Your task to perform on an android device: I would like to use the Plantum app to monitor the progress of my Zz plant in my garden.
Image 0: 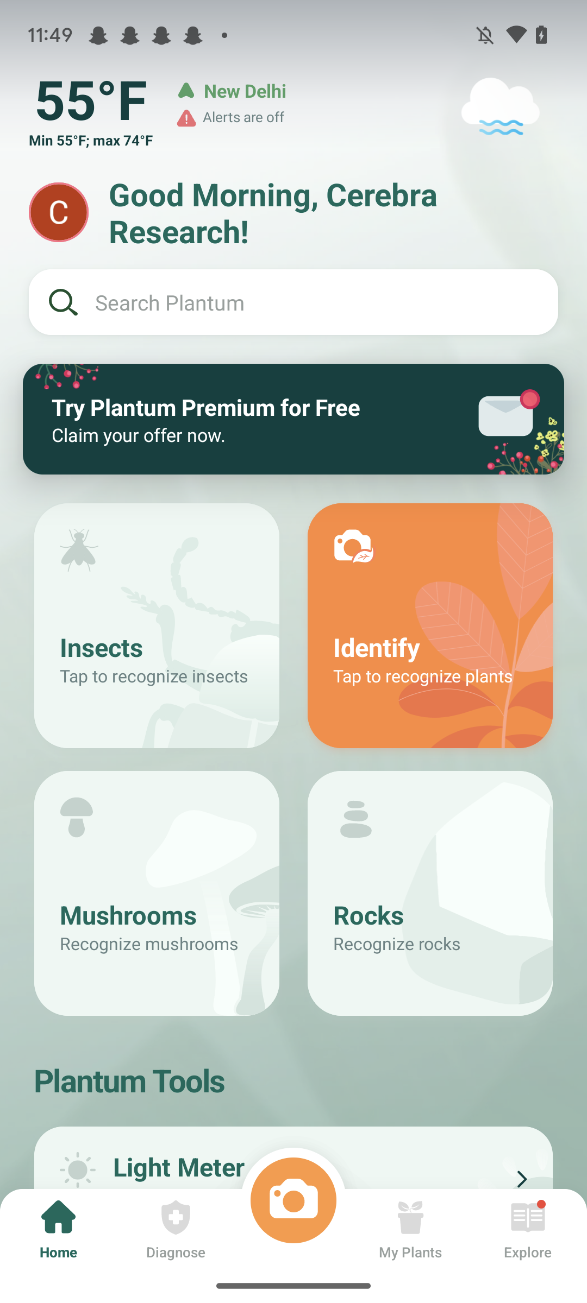
Click on My Plant option
Step 0: click (411, 1230)
Image 1: 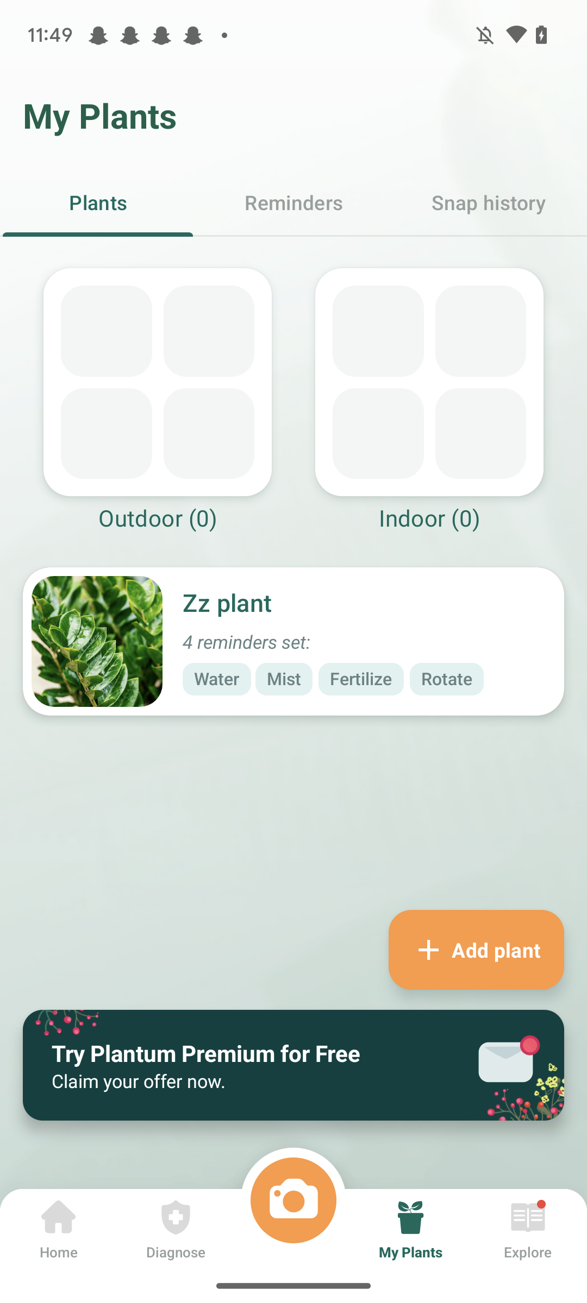
Click on Zz Plant
Step 1: click (99, 650)